Your task to perform on an android device: In the Peter England app, I would want to learn about new trends so that I may get inspiration for men's formal apparel styles.
Image 0: 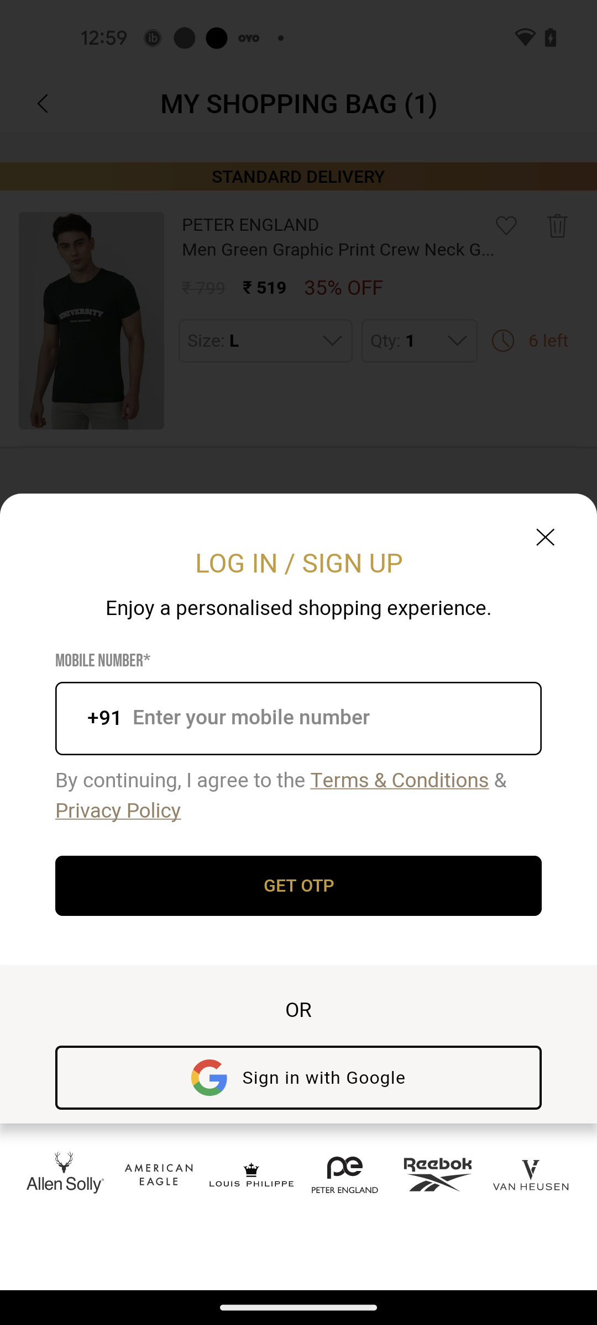
Go back to the home page of the app
Step 0: press back button
Image 1: 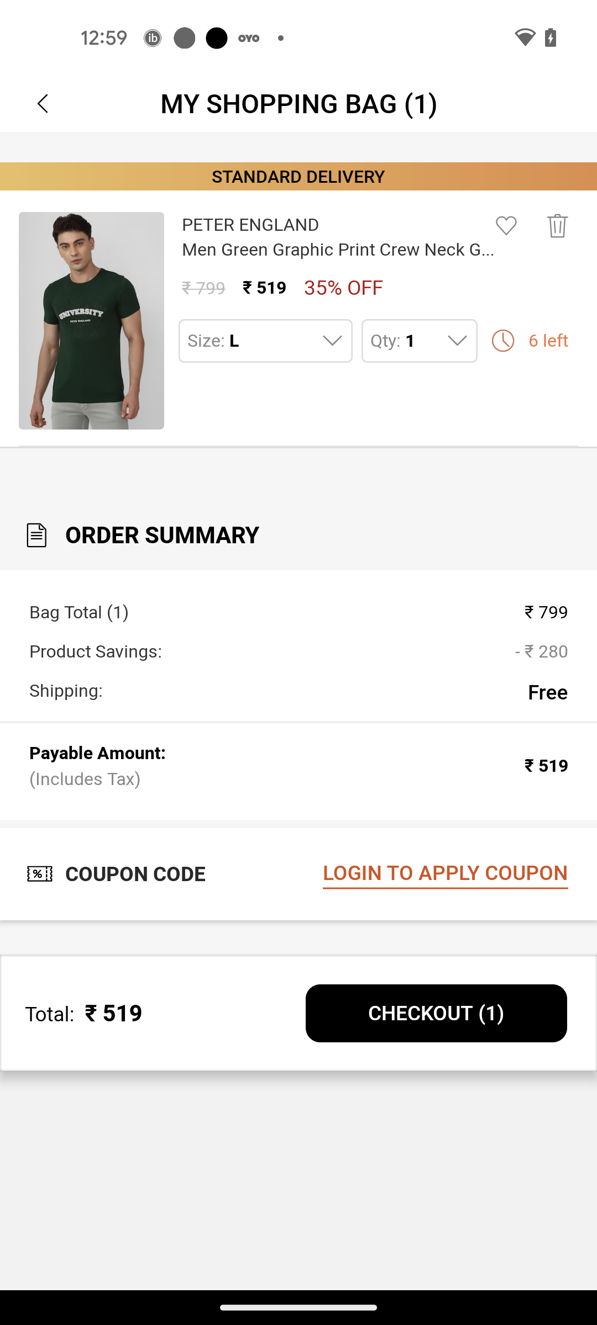
Go back to the home page of the app
Step 1: press back button
Image 2: 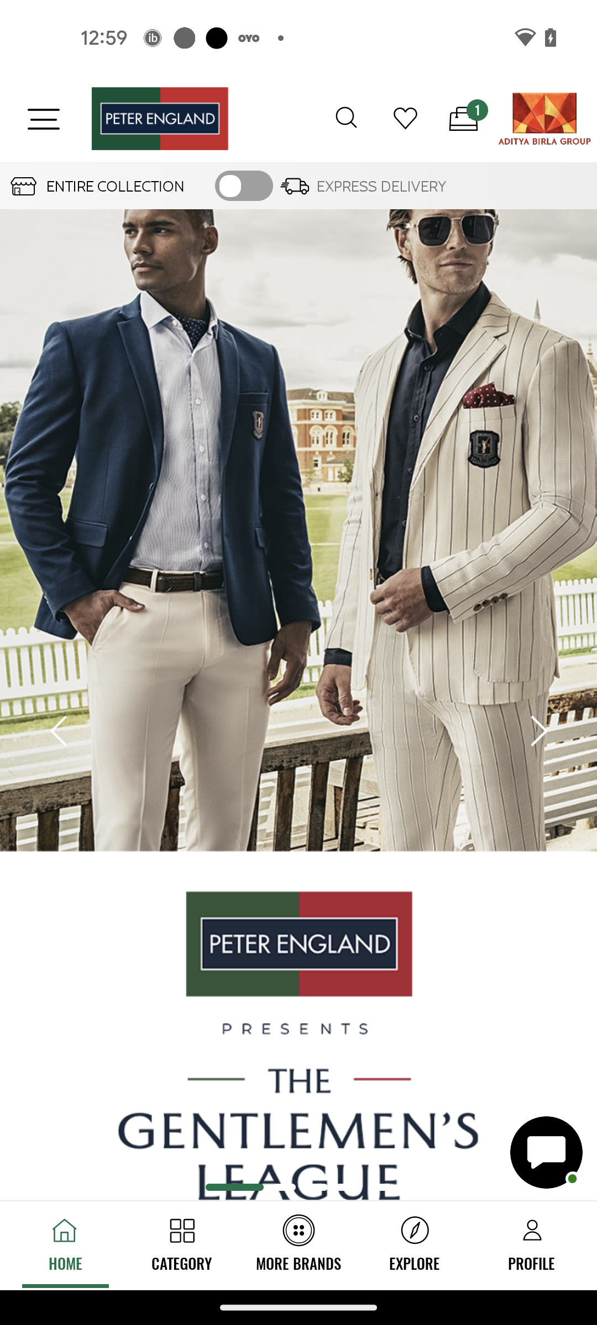
Go to the Explore tab
Step 2: click (298, 682)
Image 3: 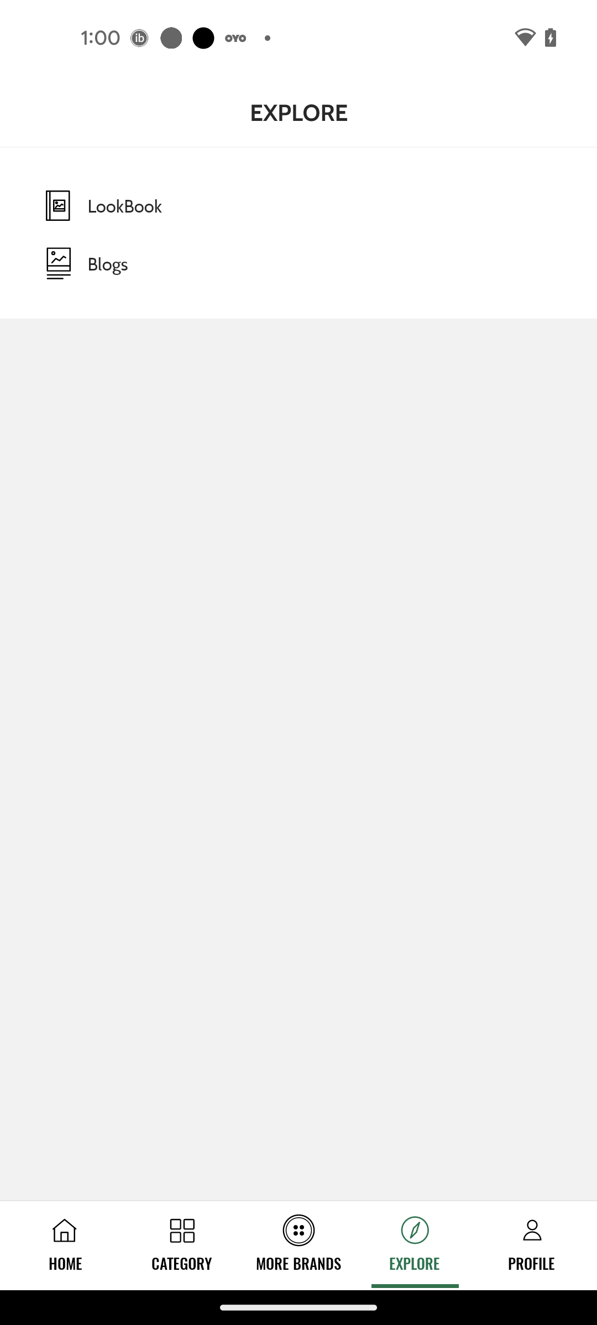
Click on the Lookbook option
Step 3: click (124, 206)
Image 4: 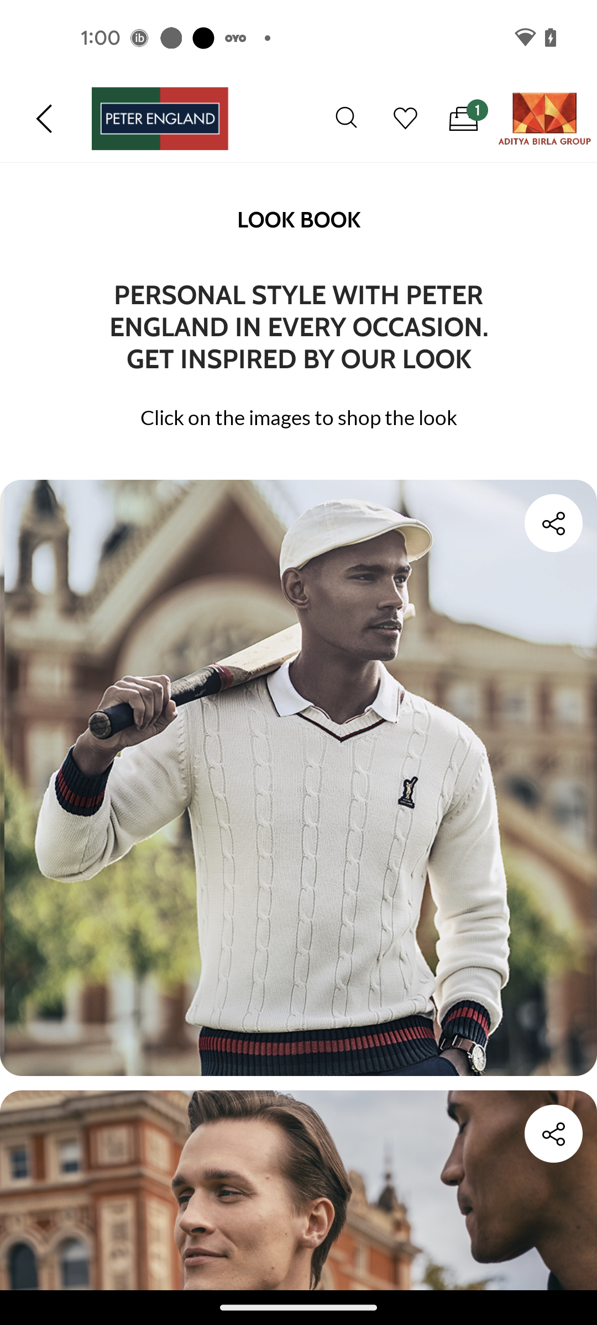
Swipe up to view more trends
Step 4: scroll down
Image 5: 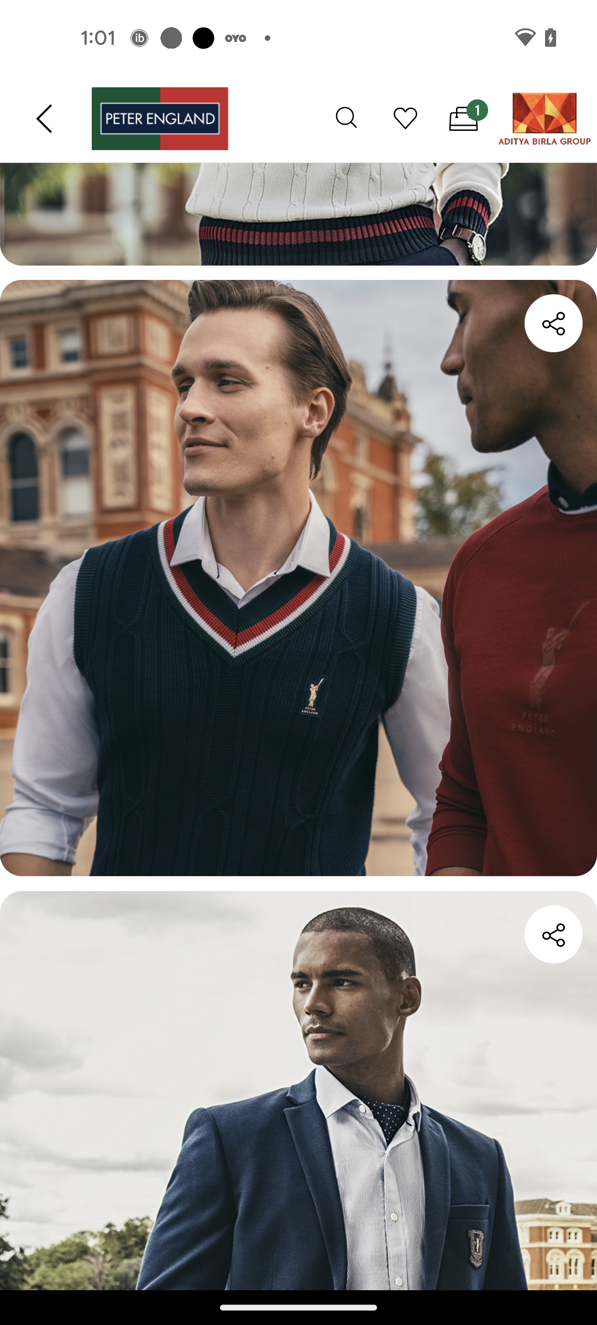
Swipe up to view more trends
Step 5: scroll down
Image 6: 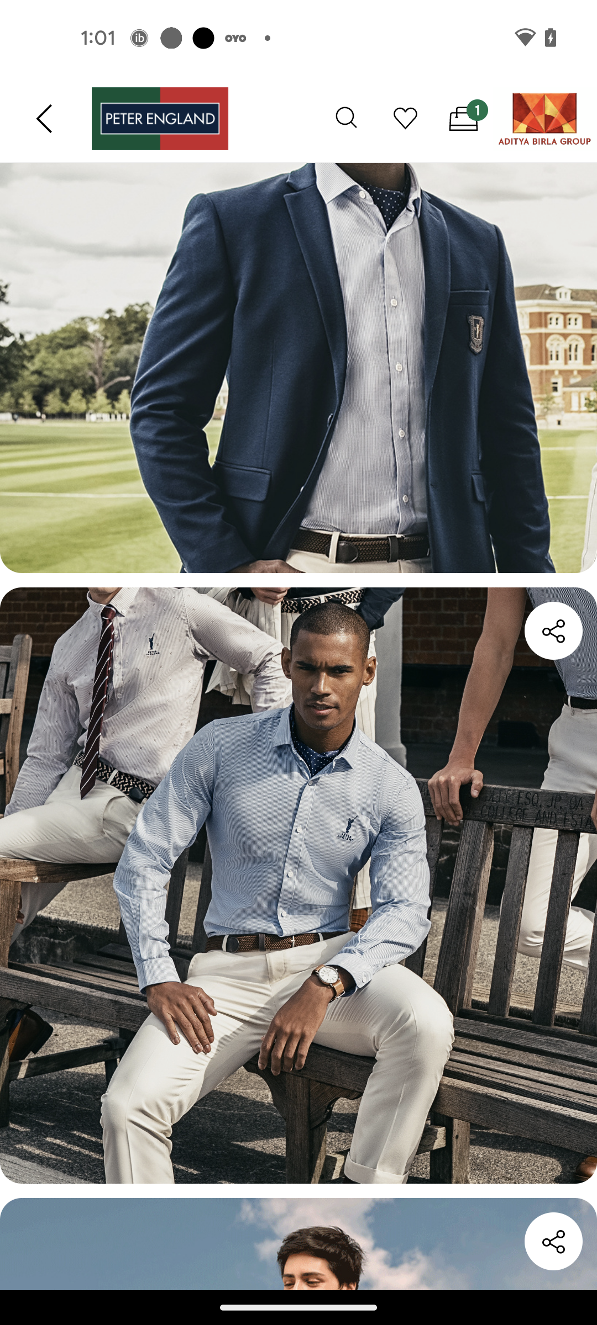
Tap on the first suit image of the screen
Step 6: click (298, 682)